Your task to perform on an android device: Open the puma app and search for a women's T-shirt  
Image 0: 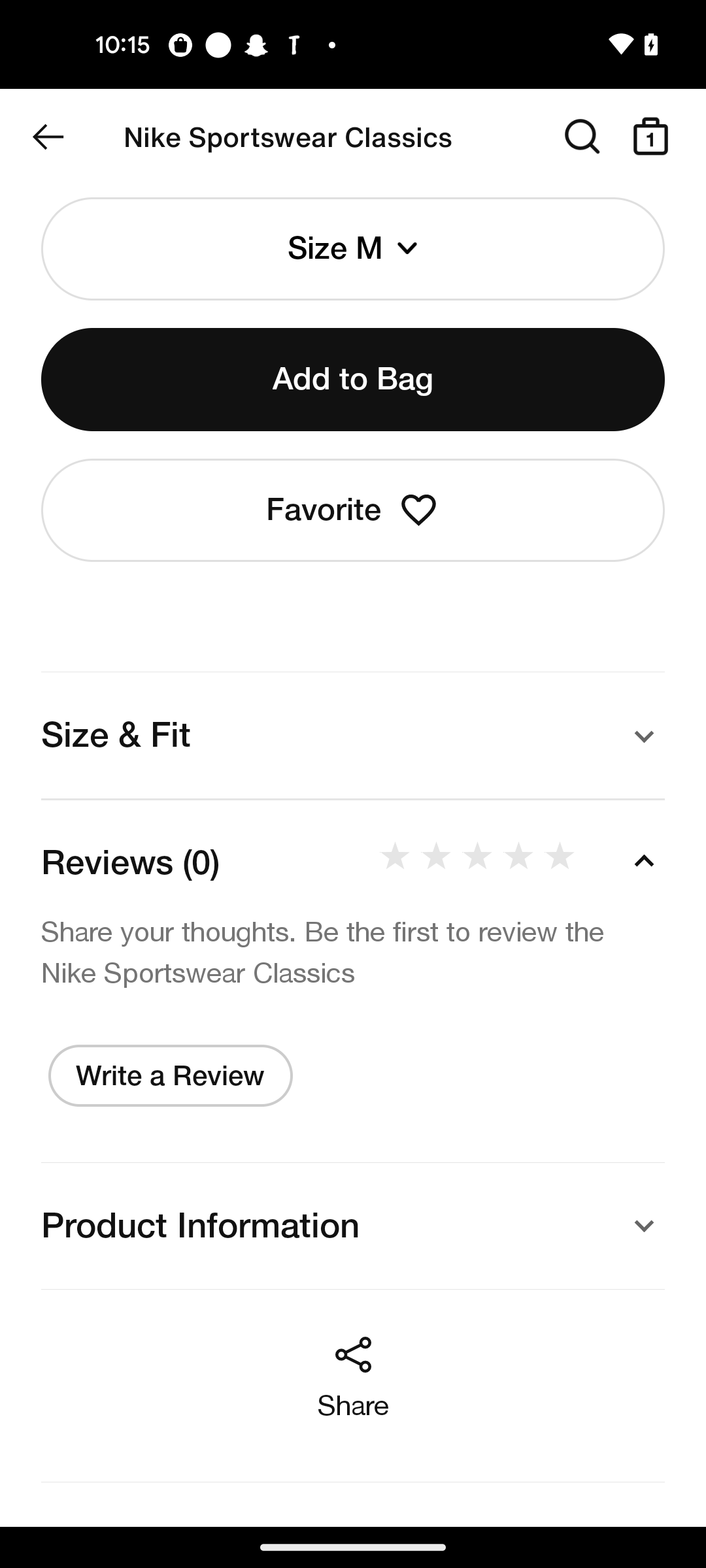
open the puma app
Step 0: open app "PUMA"
Image 1: 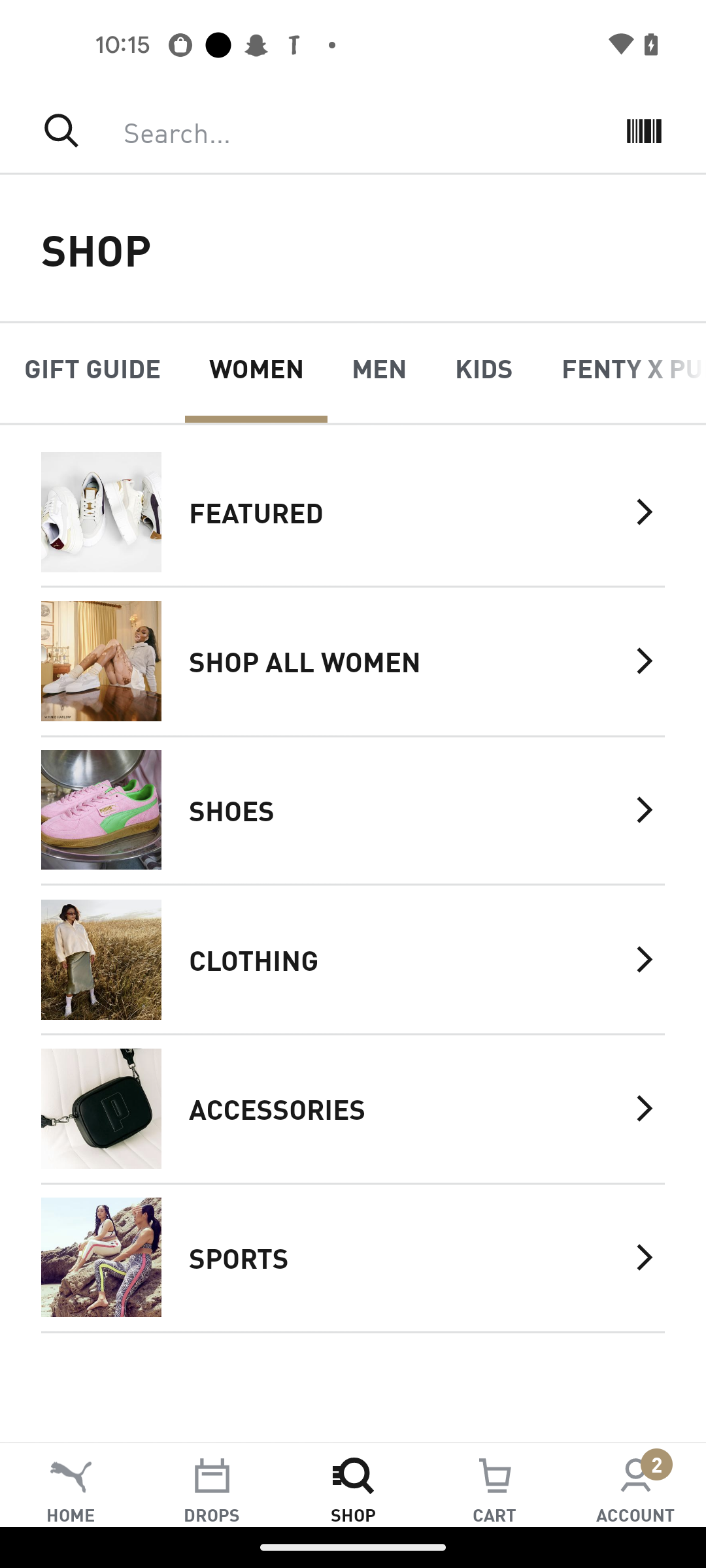
Click on the search icon
Step 1: click (353, 130)
Image 2: 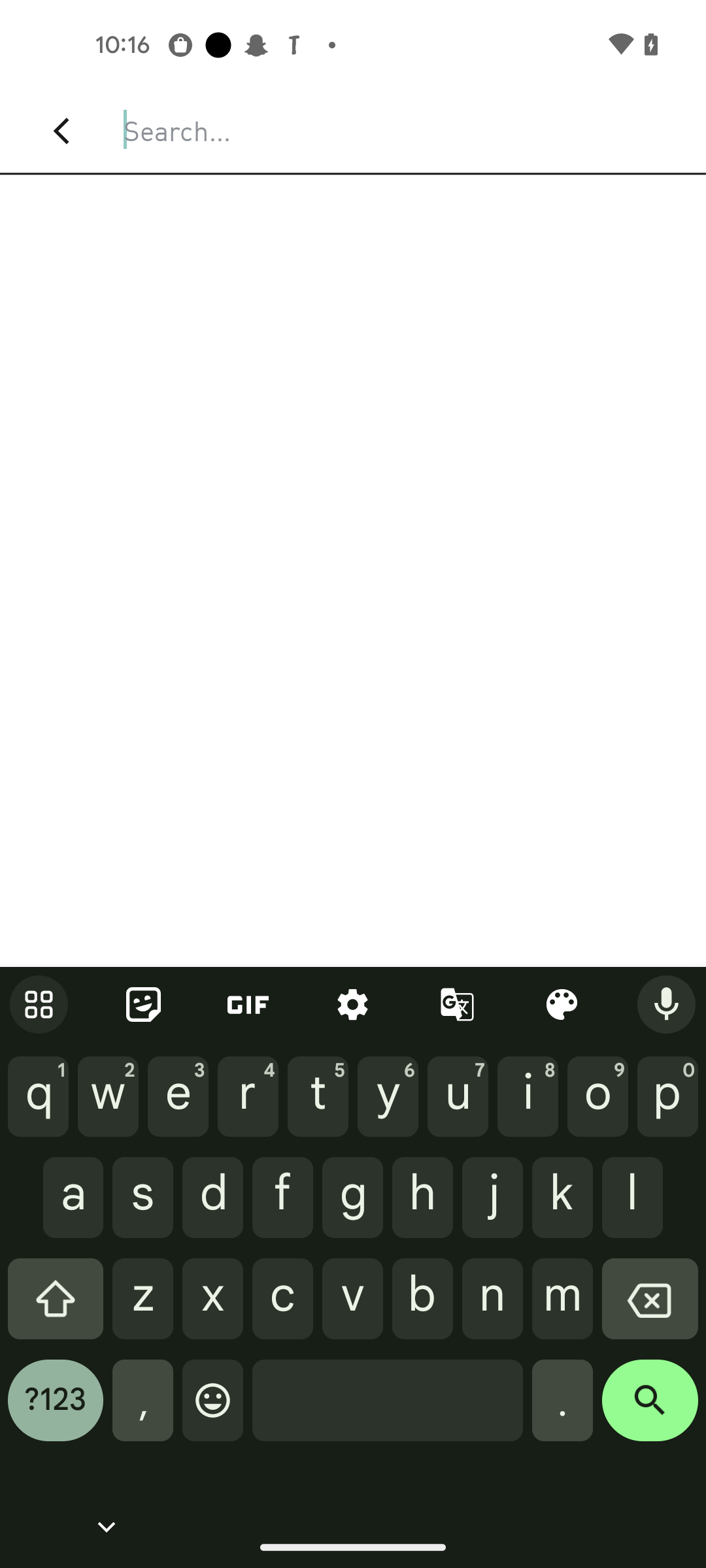
Enter a products as women's T-shirt 
Step 2: type "women's T-shirt ""
Image 3: 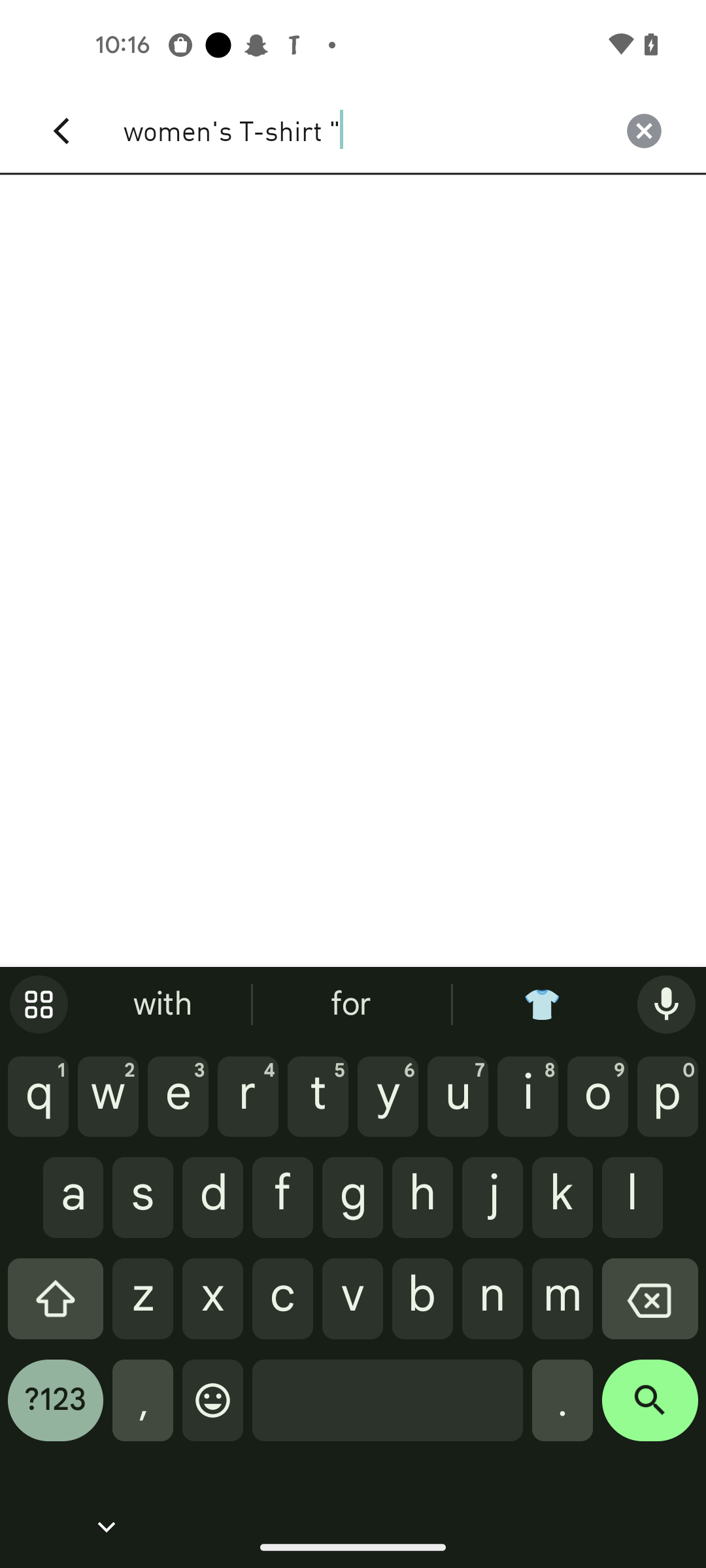
Click on the search icon 
Step 3: click (650, 1410)